Your task to perform on an android device: The presentation looks complete, so I want to share it with maredharris@gmail.com so she may contribute some further suggestions.
Image 0: 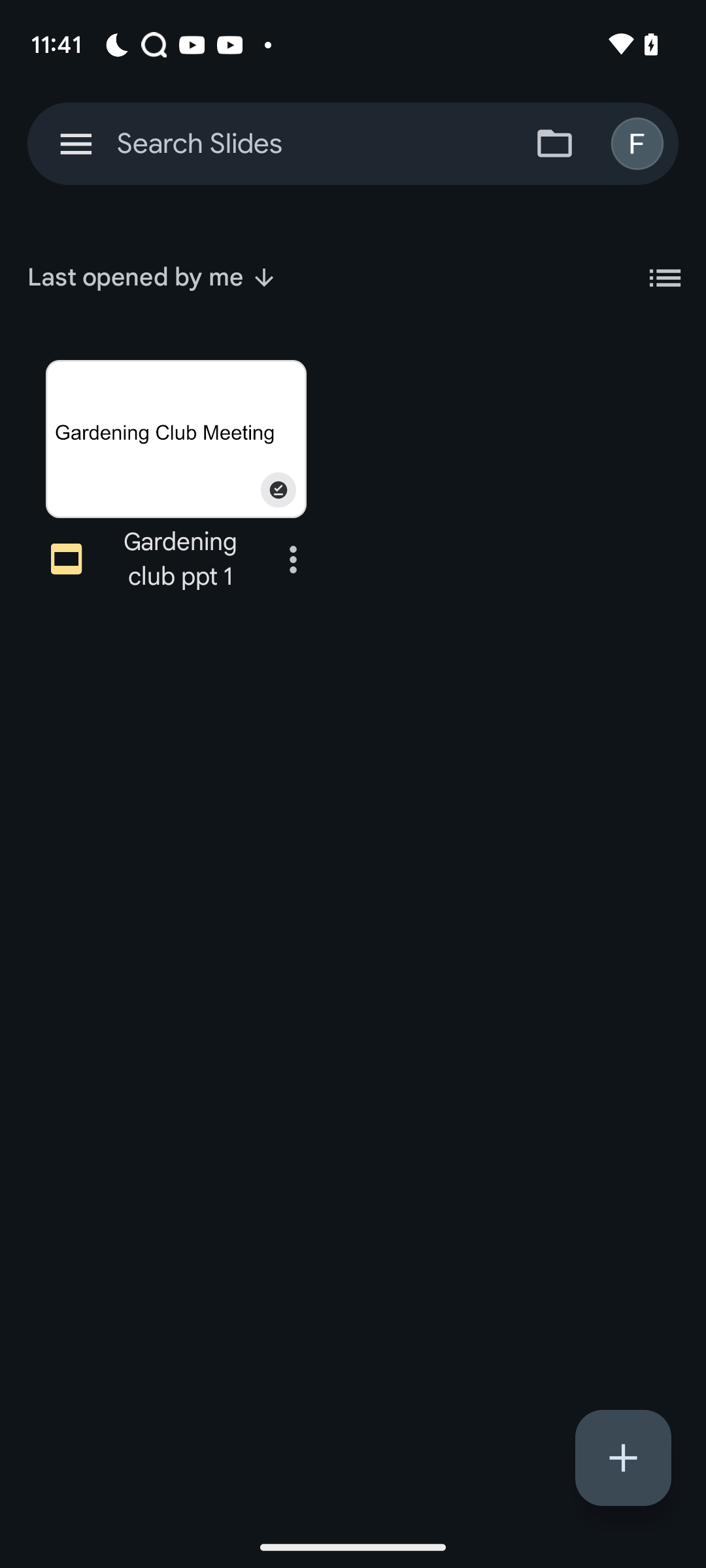
Click on the presentation 
Step 0: click (175, 439)
Image 1: 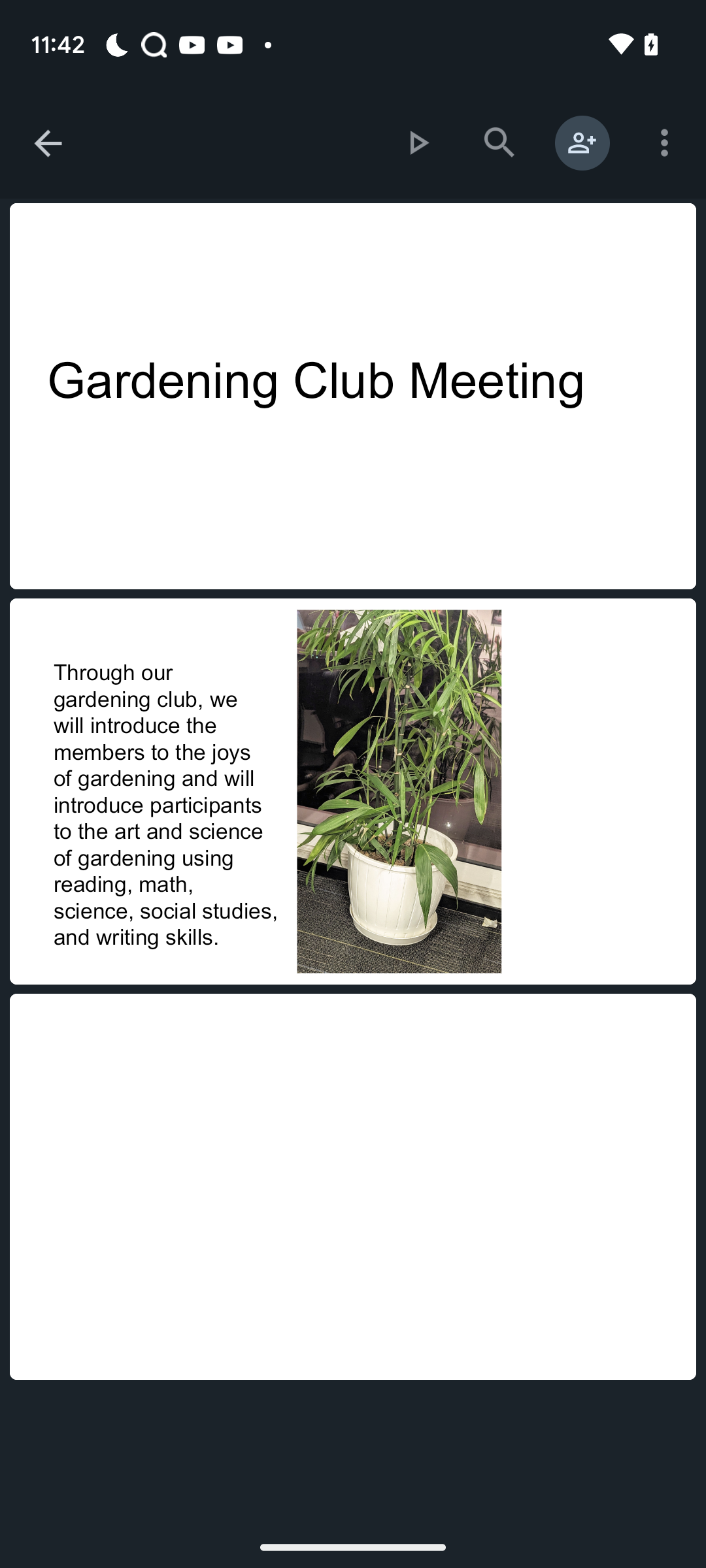
Click on the three dot icon at the top right of the screen
Step 1: click (664, 142)
Image 2: 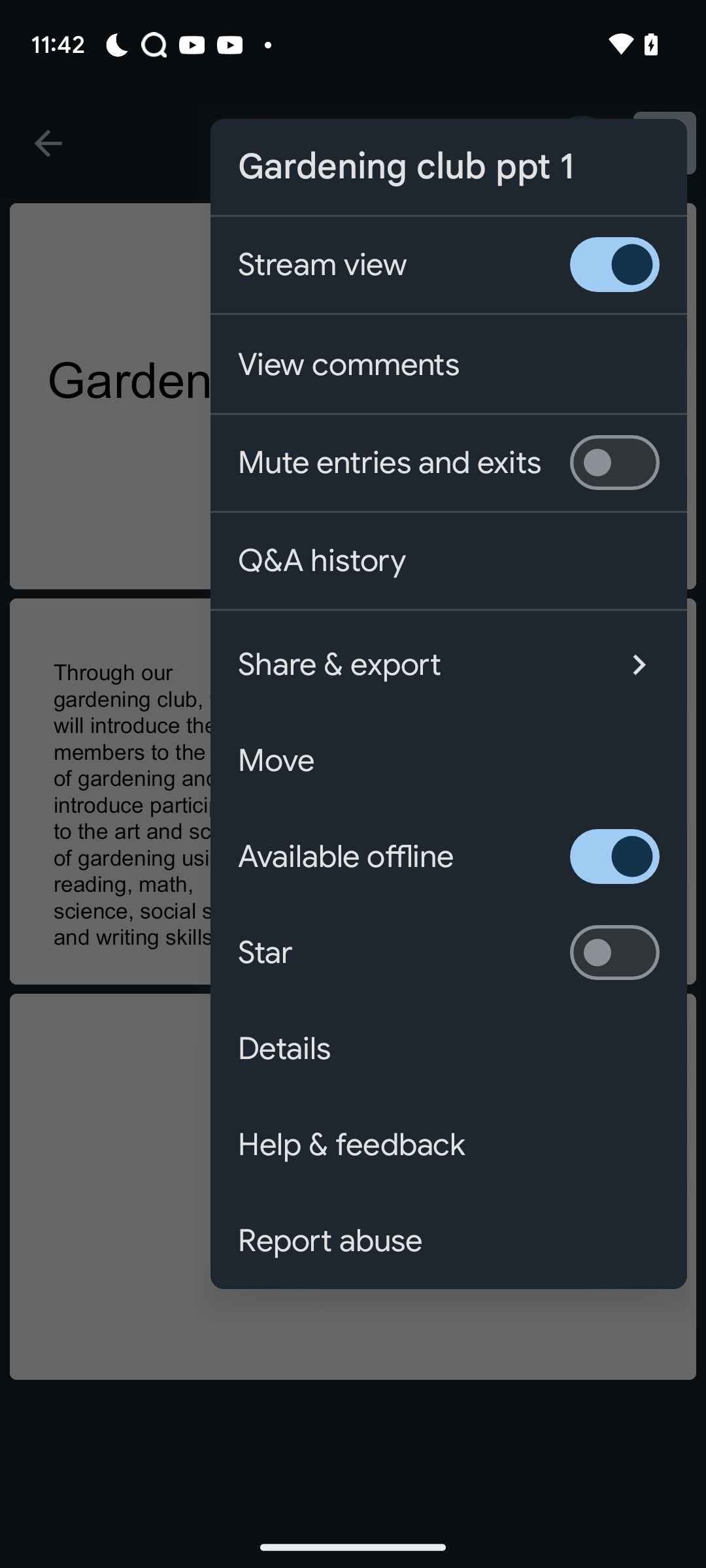
Click on share & export  option
Step 2: click (414, 664)
Image 3: 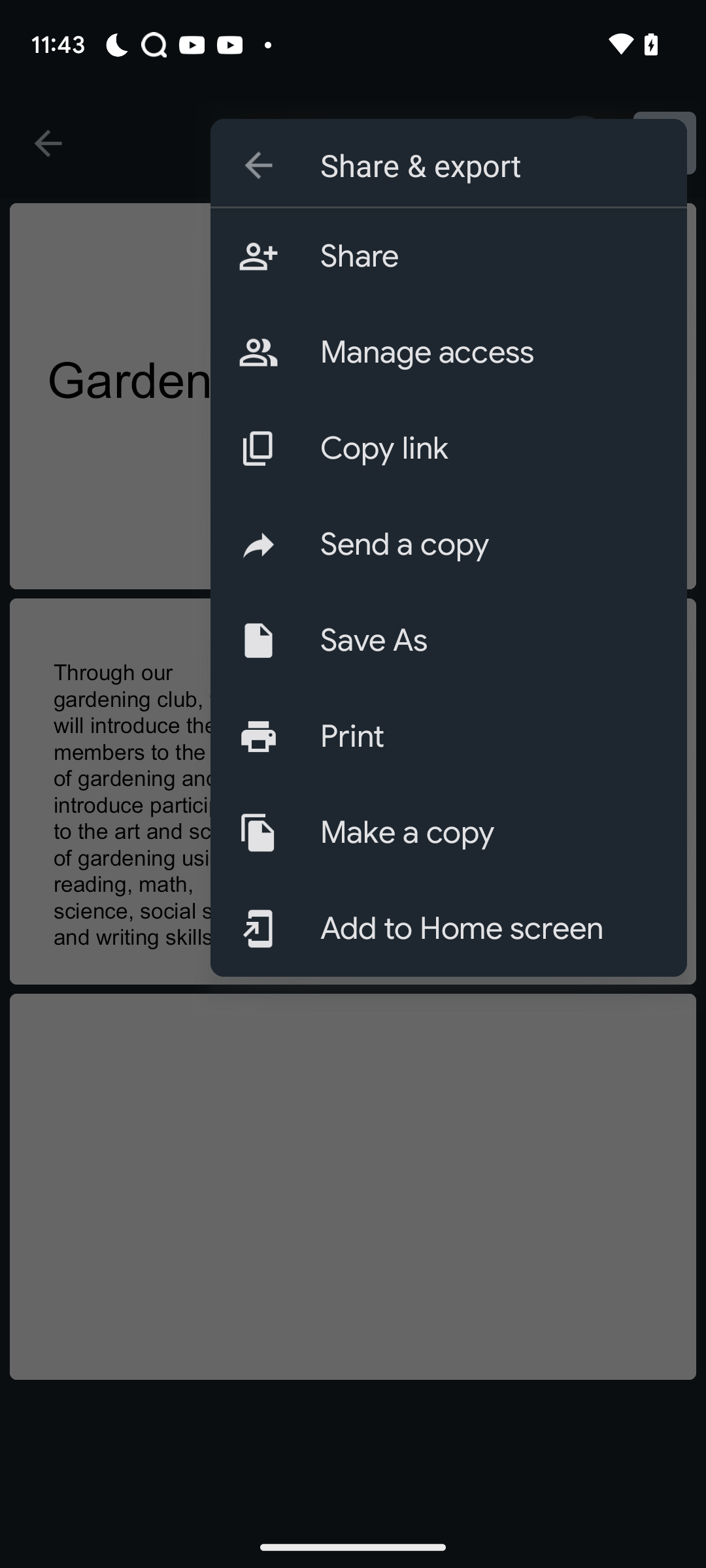
Click on send a copy
Step 3: click (490, 544)
Image 4: 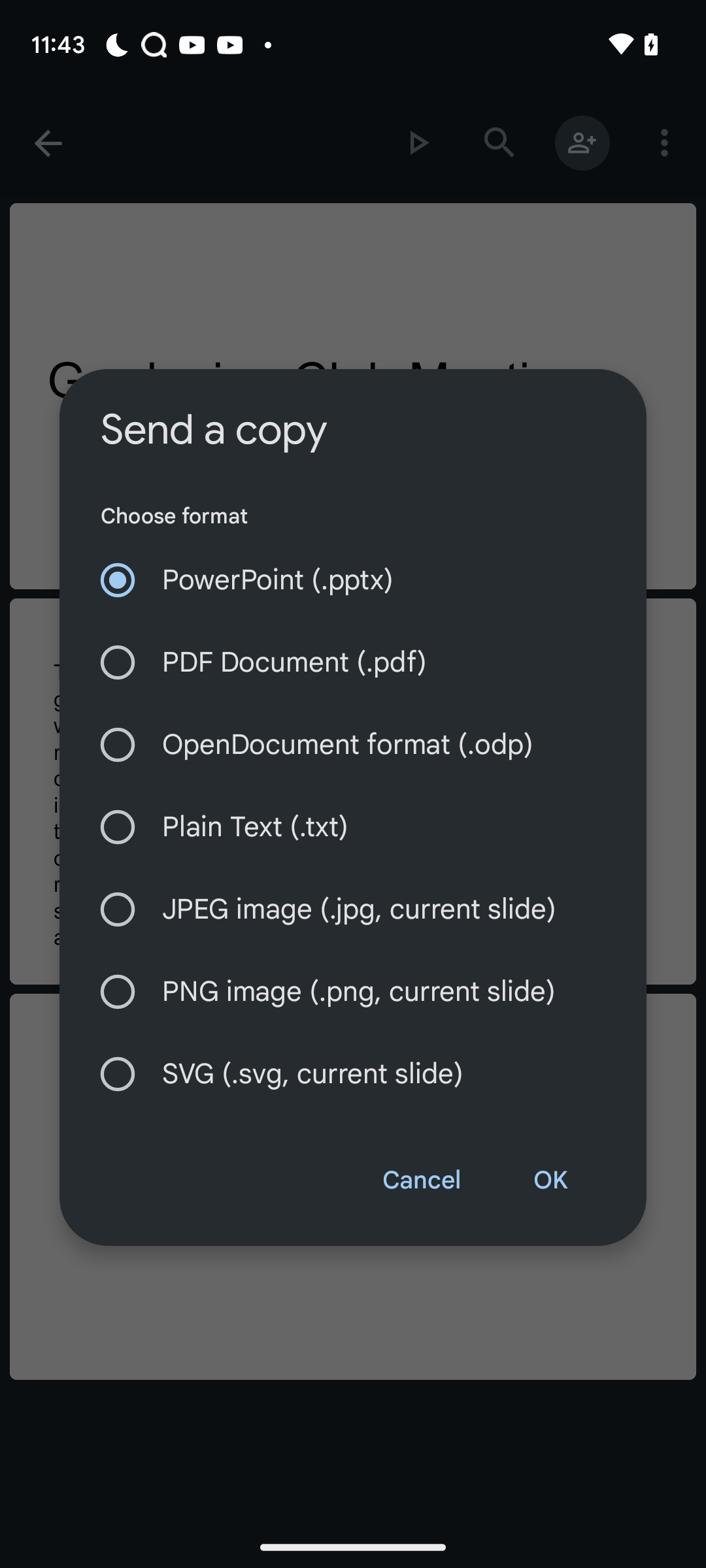
click on ok option
Step 4: wait
Image 5: 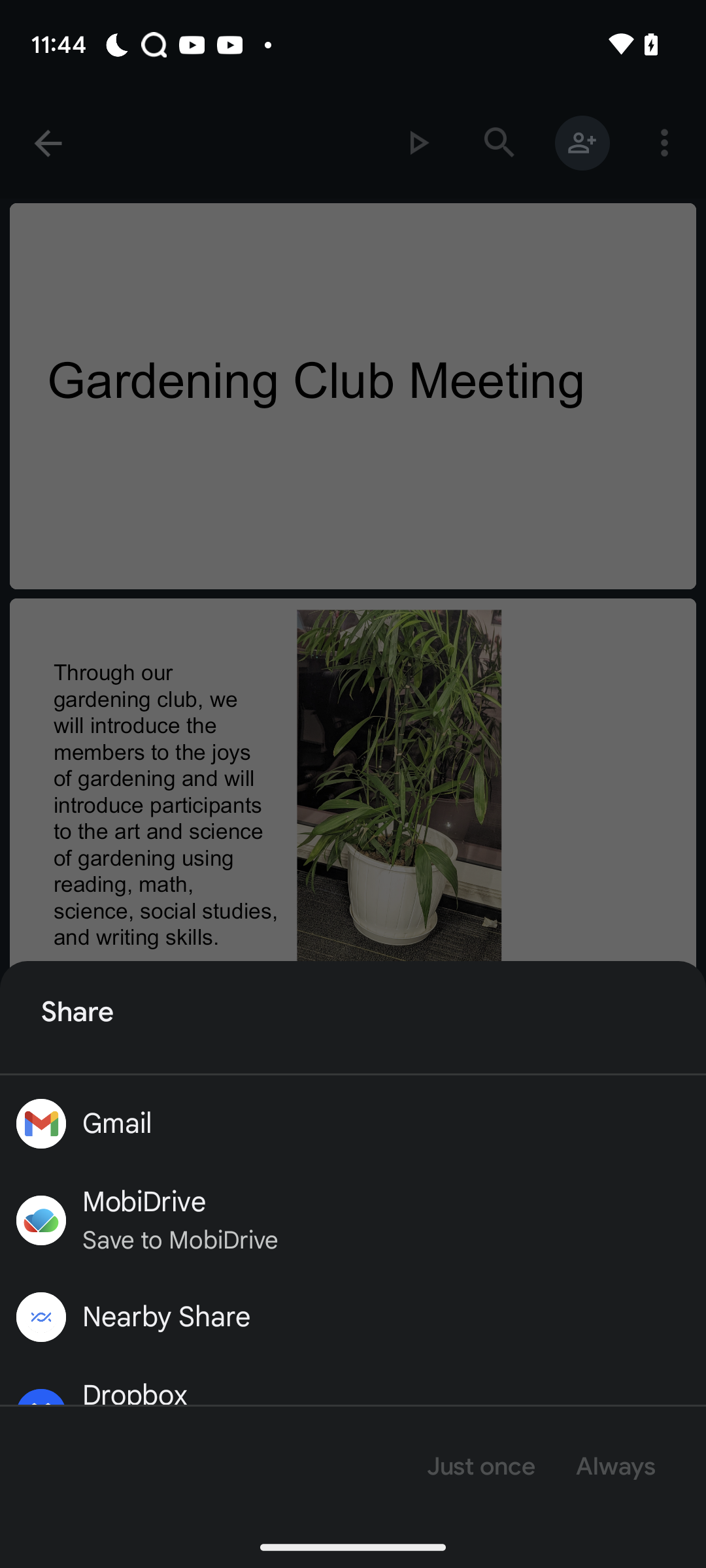
Click on the gmail icon 
Step 5: wait
Image 6: 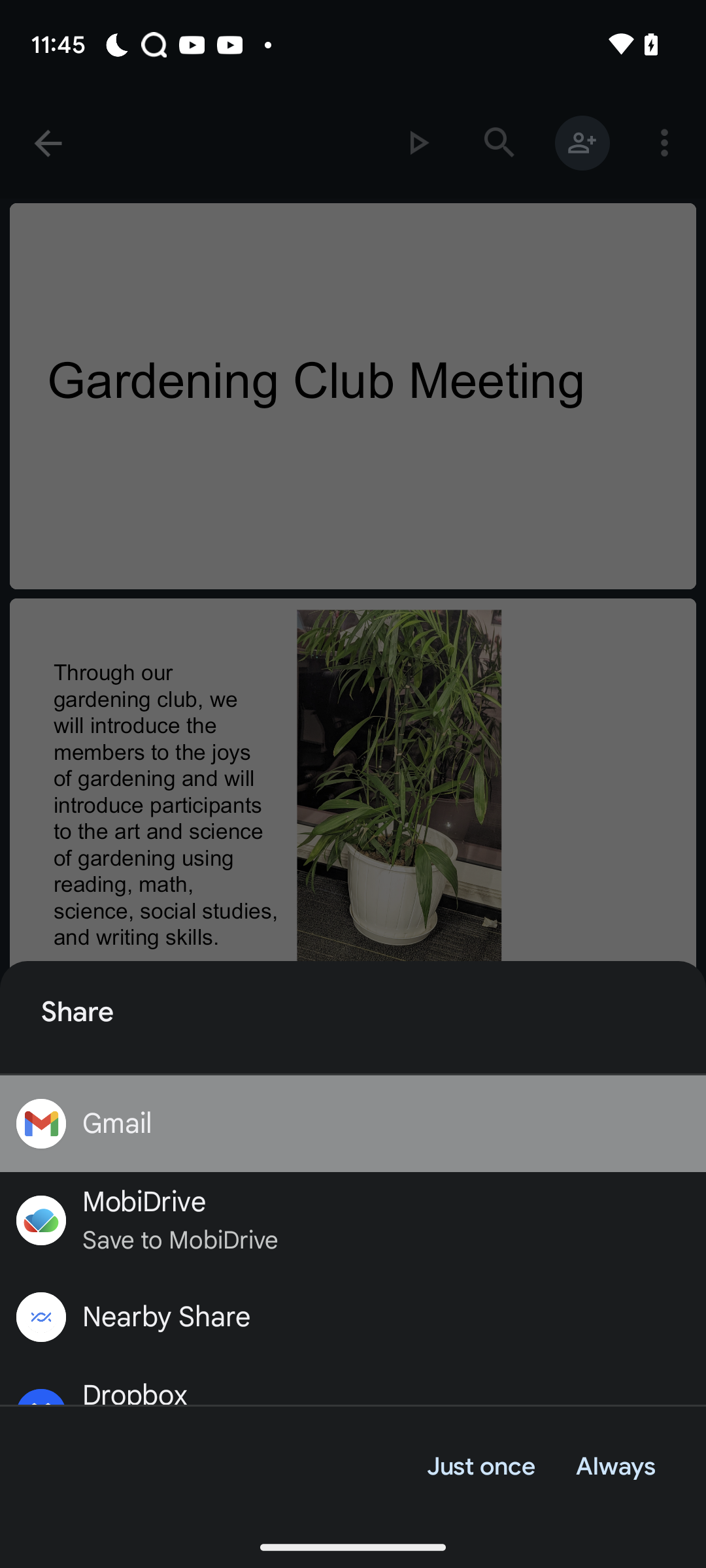
click on always icon
Step 6: click (614, 1466)
Image 7: 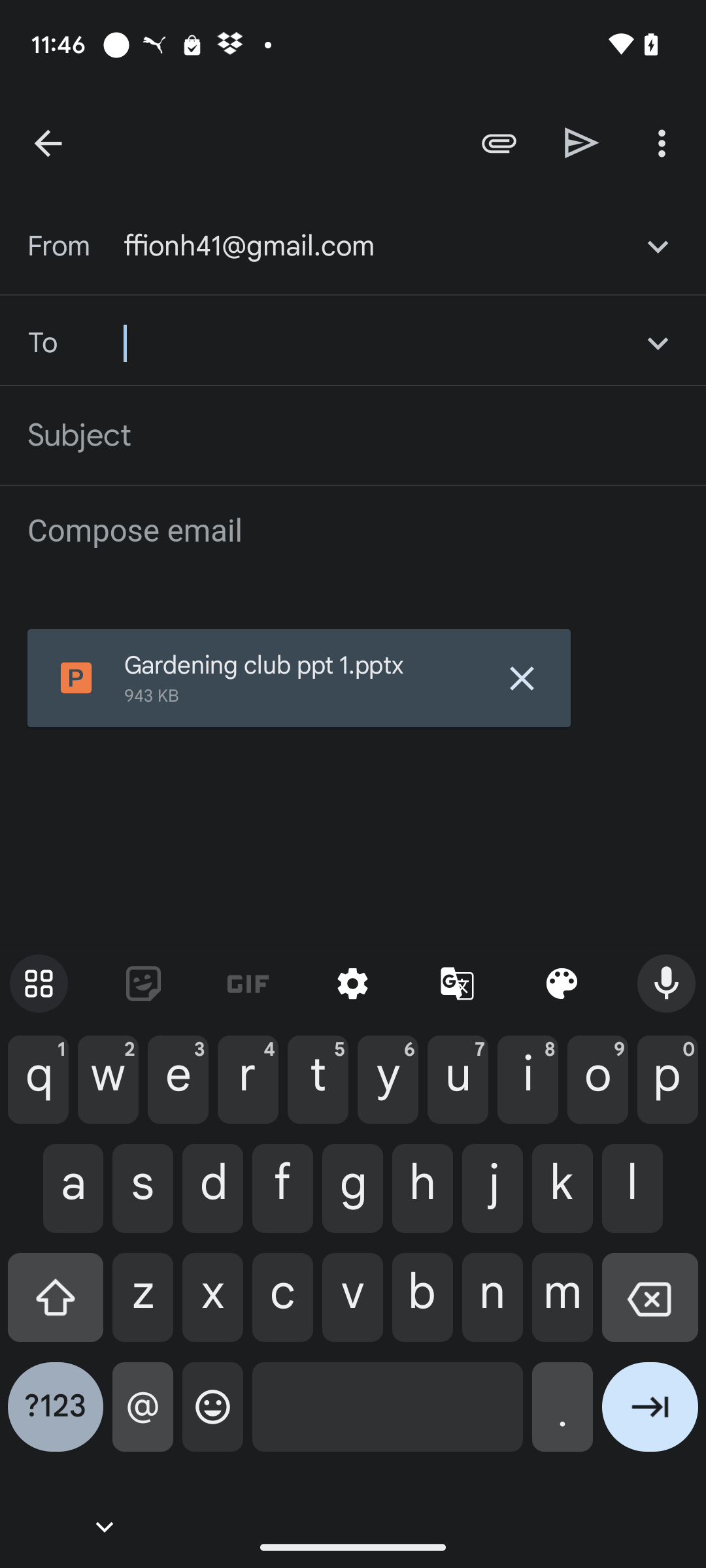
Enter maredharris@gmail.com as the recipient's id
Step 7: type "maredharris@gmail.com"
Image 8: 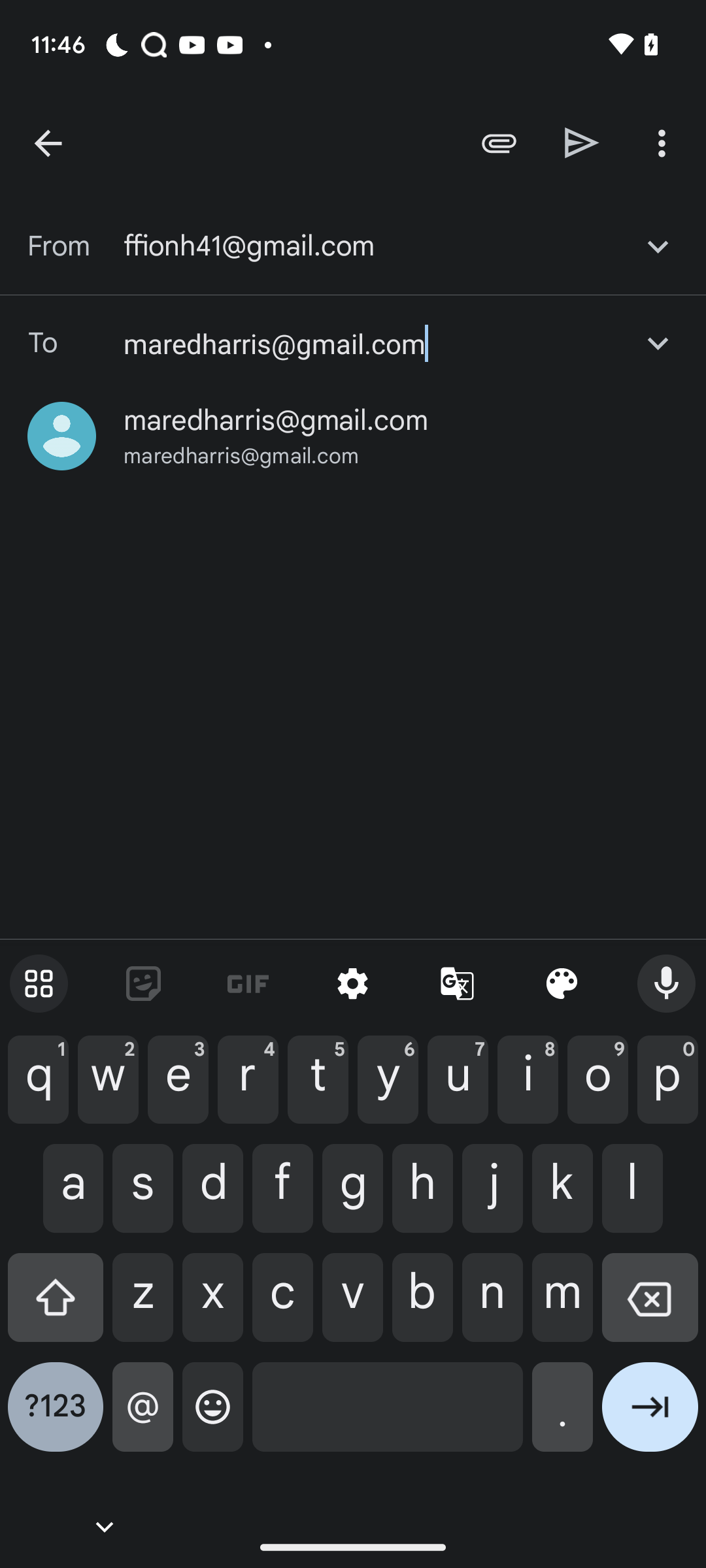
click on the suggested email id
Step 8: click (276, 420)
Image 9: 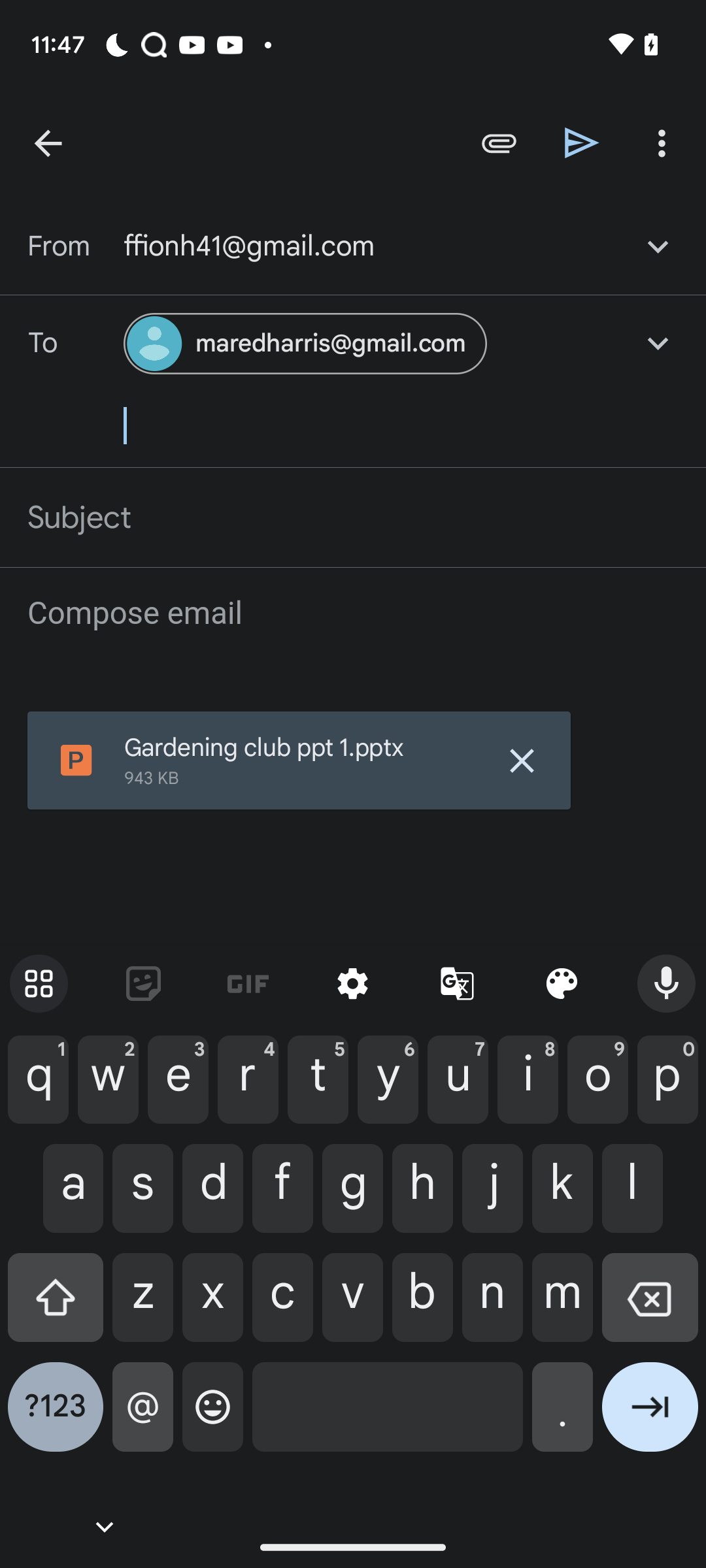
click on the send icon
Step 9: click (582, 142)